Your task to perform on an android device: In the Weather app. Check the current weather forecast conditions in London,UK.
Image 1: 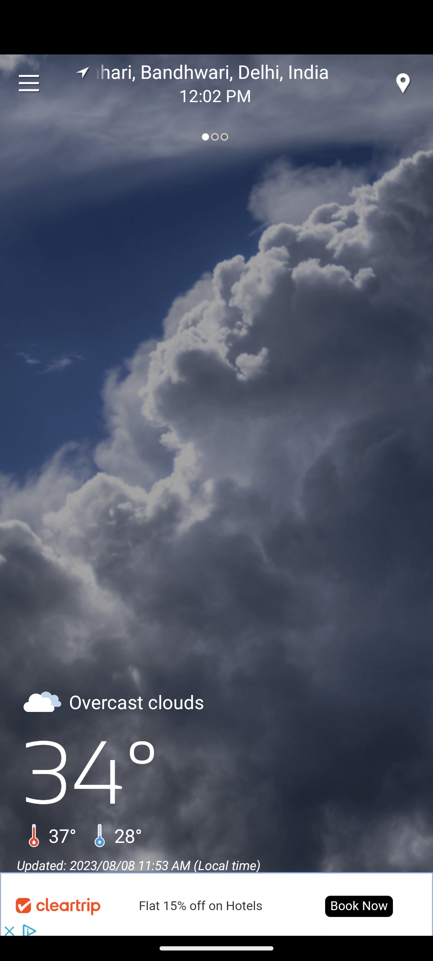
Click on the  arrow location at top of the screen
Step 1: click (82, 72)
Image 2: 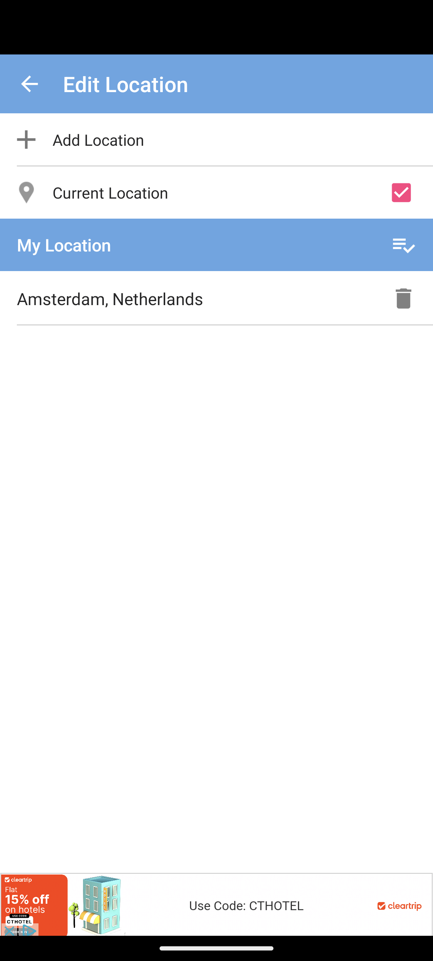
Click on the add location option
Step 2: click (98, 139)
Image 3: 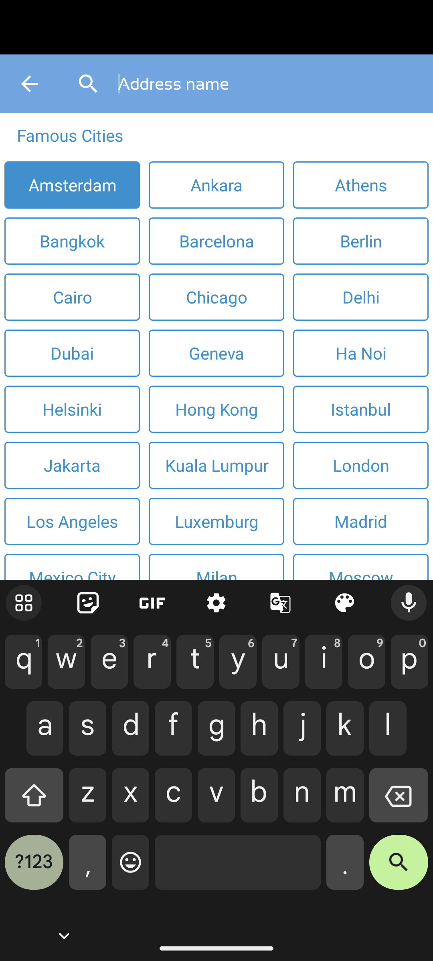
Type"London,UK" in search bar
Step 3: type "London"
Image 4: 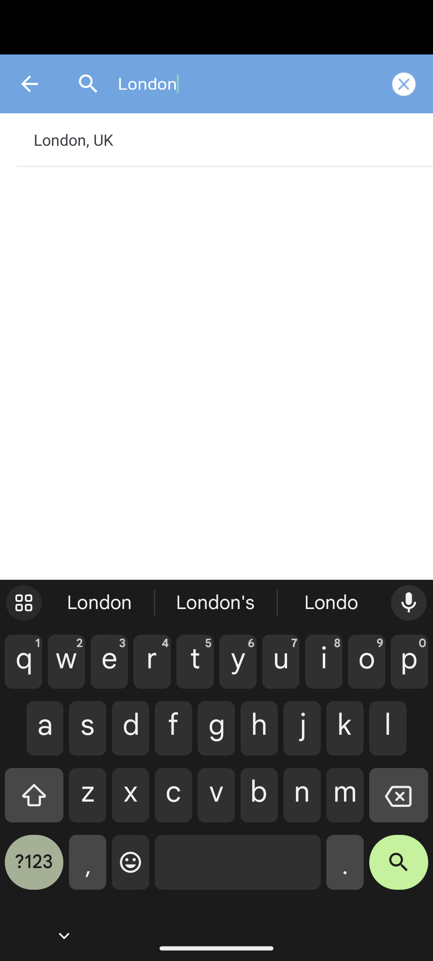
Click on the London,UK result
Step 4: click (225, 139)
Image 5: 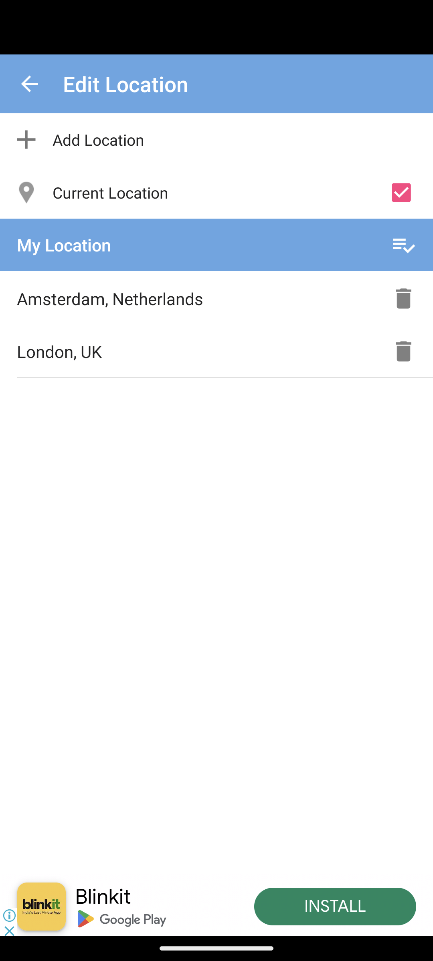
Click on the London,UK location
Step 5: click (187, 351)
Image 6: 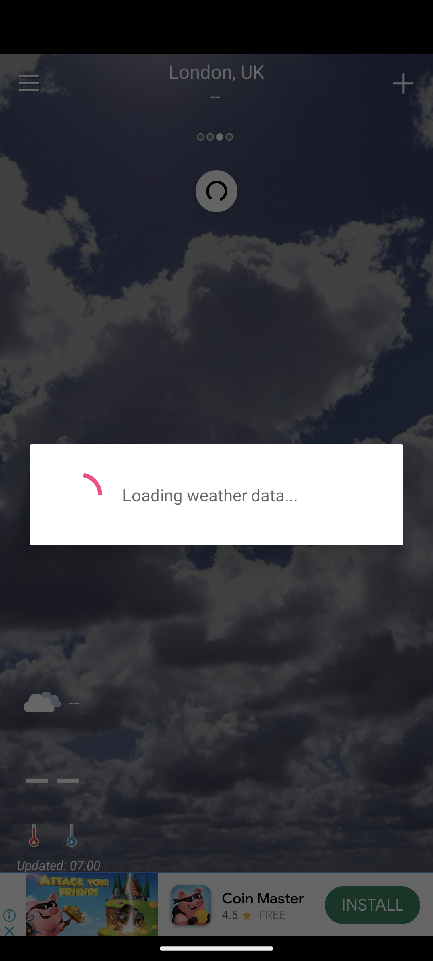
Click on the London,UK location
Step 6: wait